Your task to perform on an android device: To avoid losing it when looking through other goods, I want to add a Bosch Impact drill to my wishlist on the Top-Most Hardware app.
Image 0: 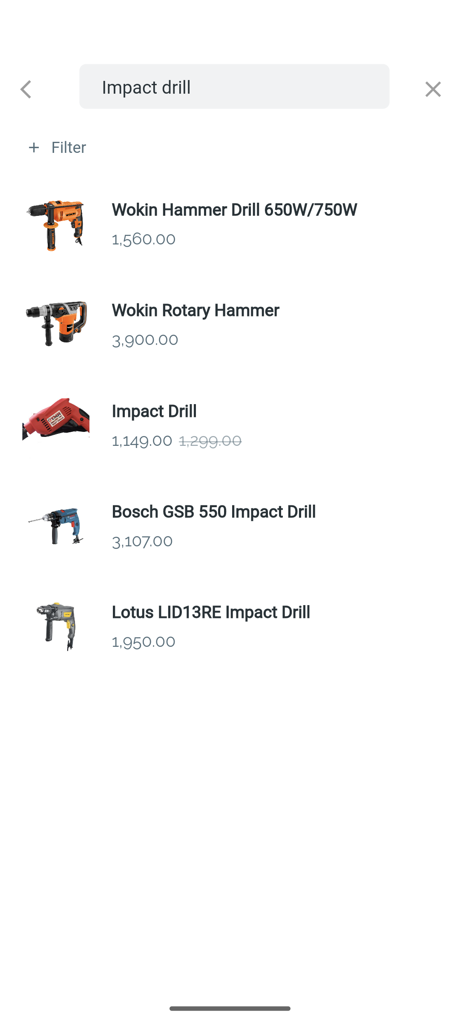
Open the Bosch impact drill
Step 0: click (230, 526)
Image 1: 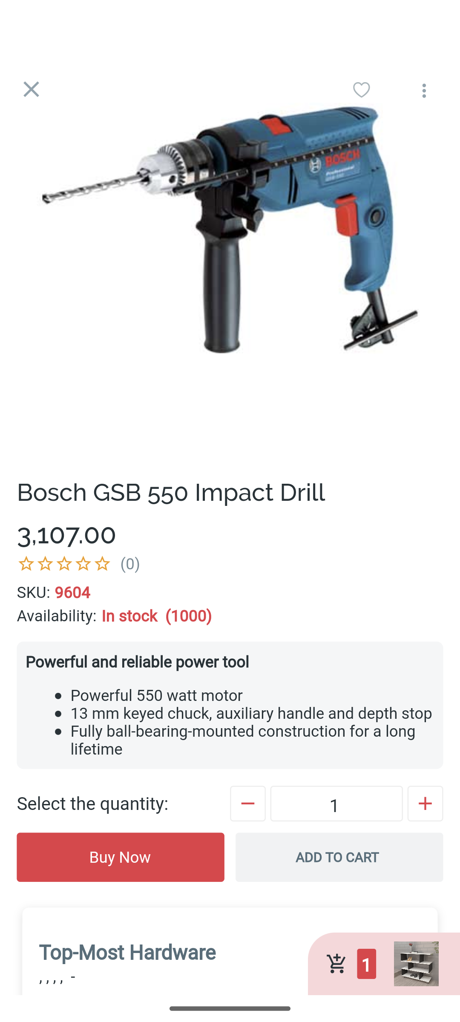
Click on the Heart icon at the top of the screen
Step 1: click (359, 86)